Your task to perform on an android device: I'd like to keep track of the currency exchange rate list in order to acquire a fair conversion rate.
Image 0: 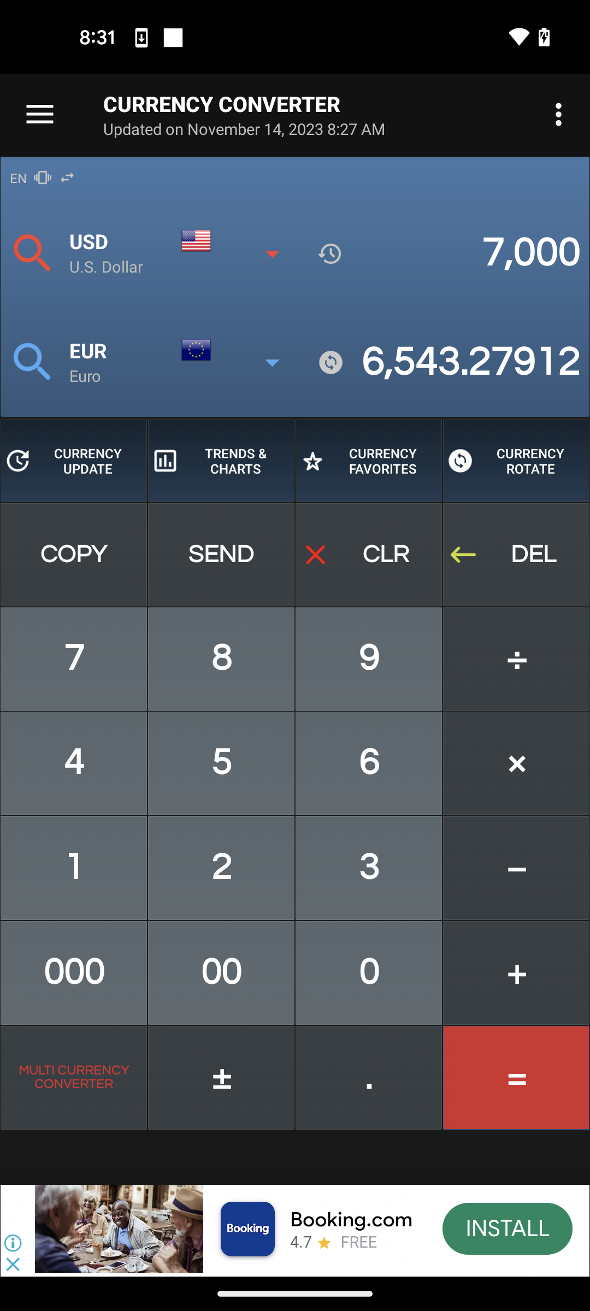
click on the menu bar icon at the top left corner of the screen
Step 0: click (40, 114)
Image 1: 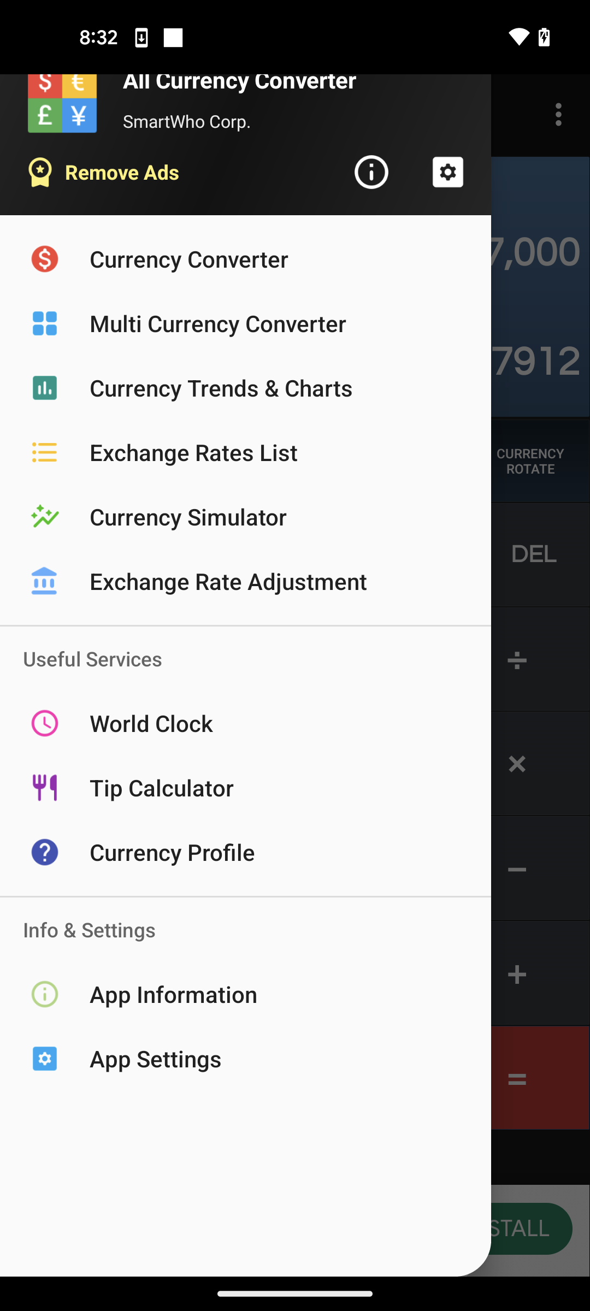
click on the Exchange Rate List option
Step 1: click (221, 460)
Image 2: 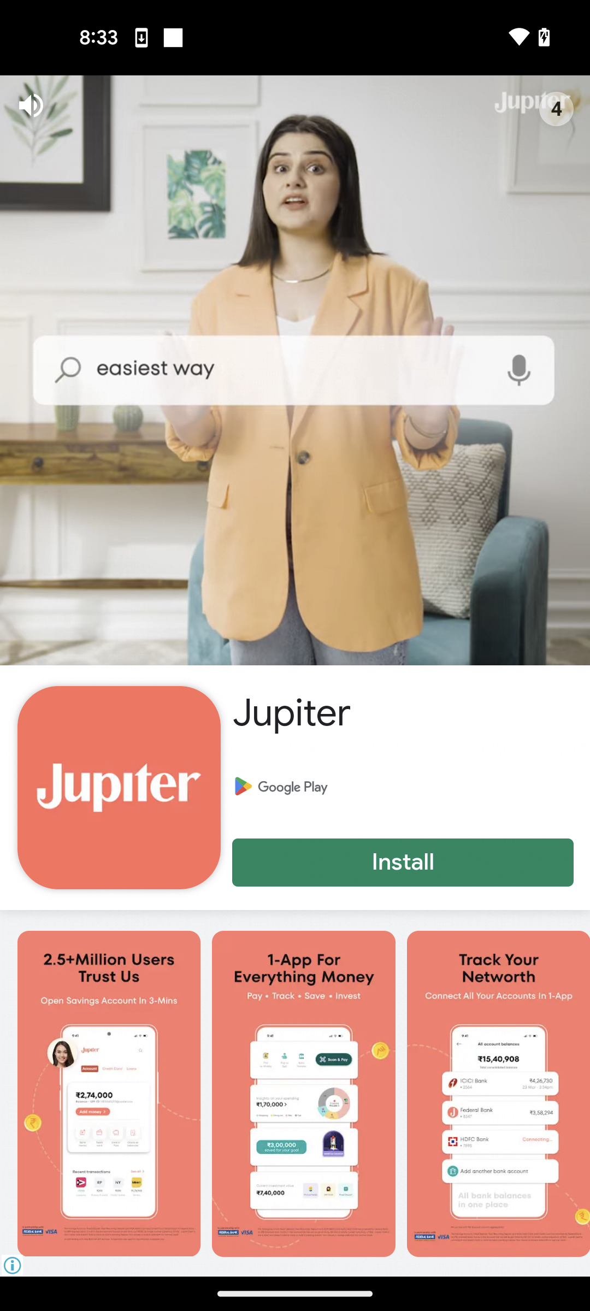
click on the Exchange Rate List option
Step 2: wait
Image 3: 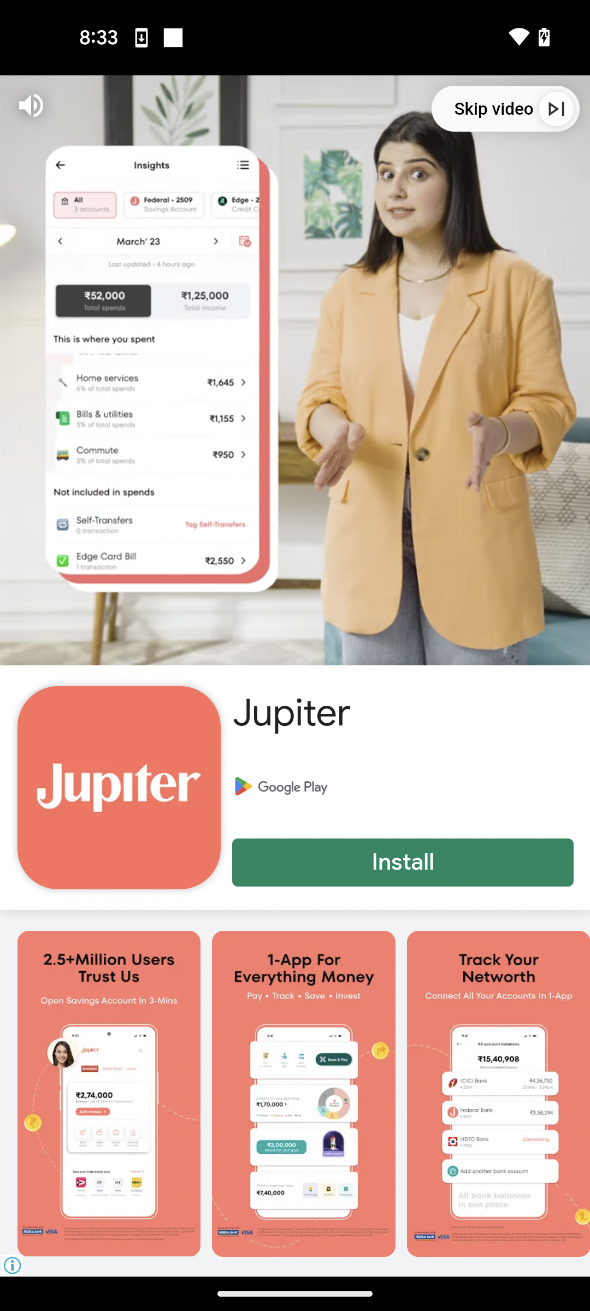
click on the Skip ad 
Step 3: click (494, 108)
Image 4: 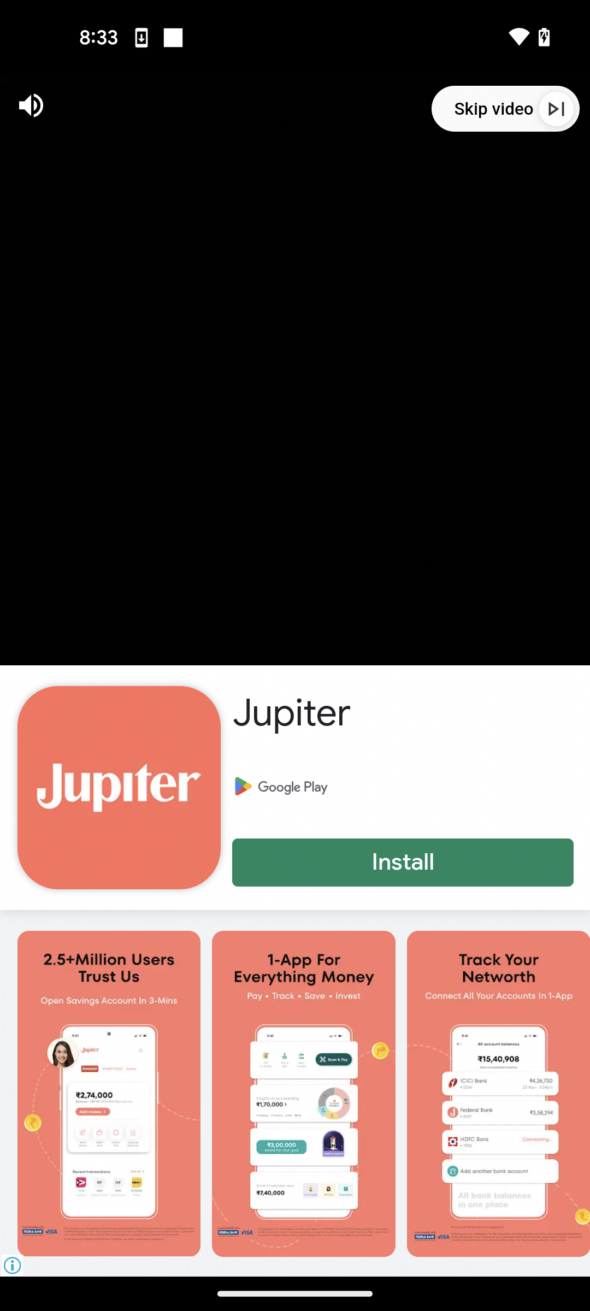
click on the Skip ad 
Step 4: wait